Your task to perform on an android device: Open the ColorNote app and Make a new note with the title Books and enter Bhagavad Geeta in the note body
Image 0: 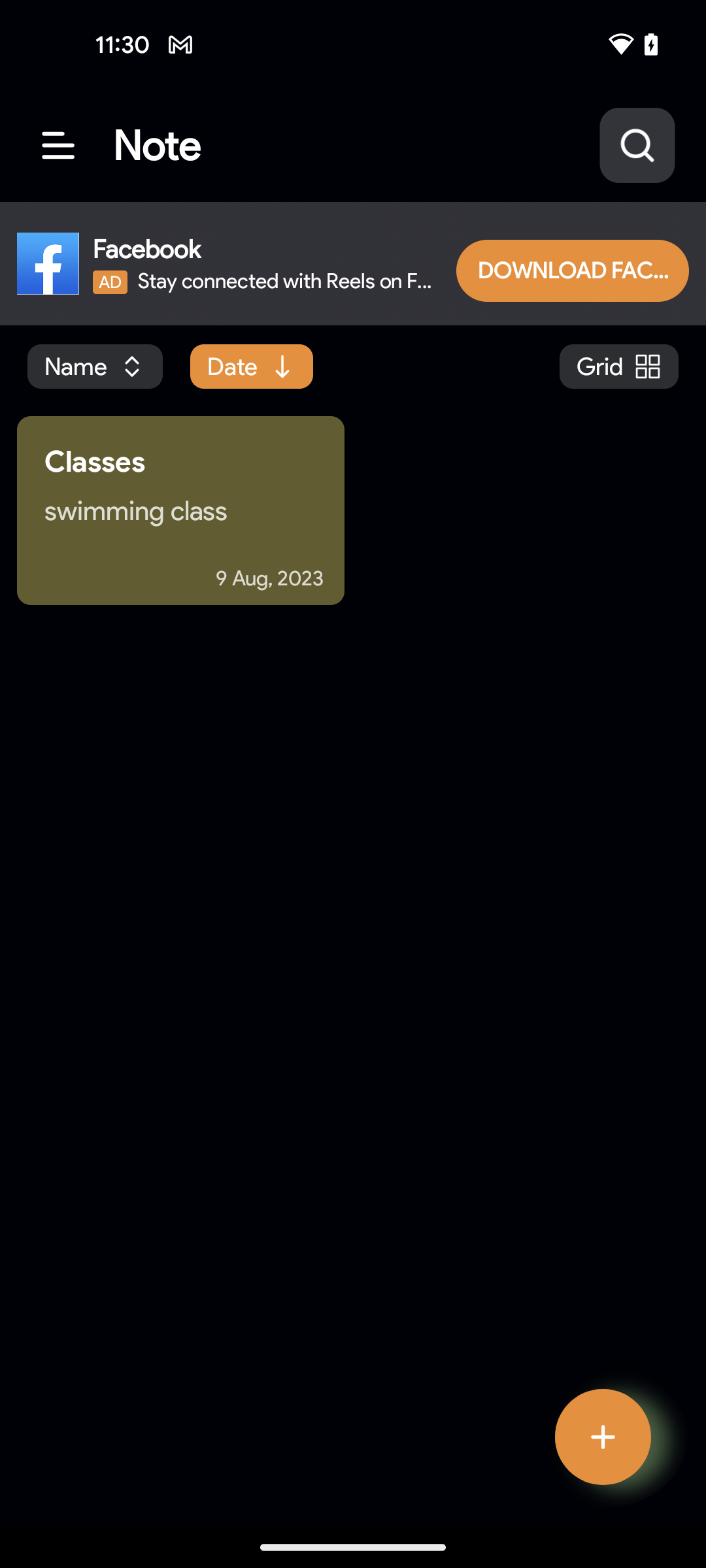
open the ColorNote app
Step 0: open app "ColorNote"
Image 1: 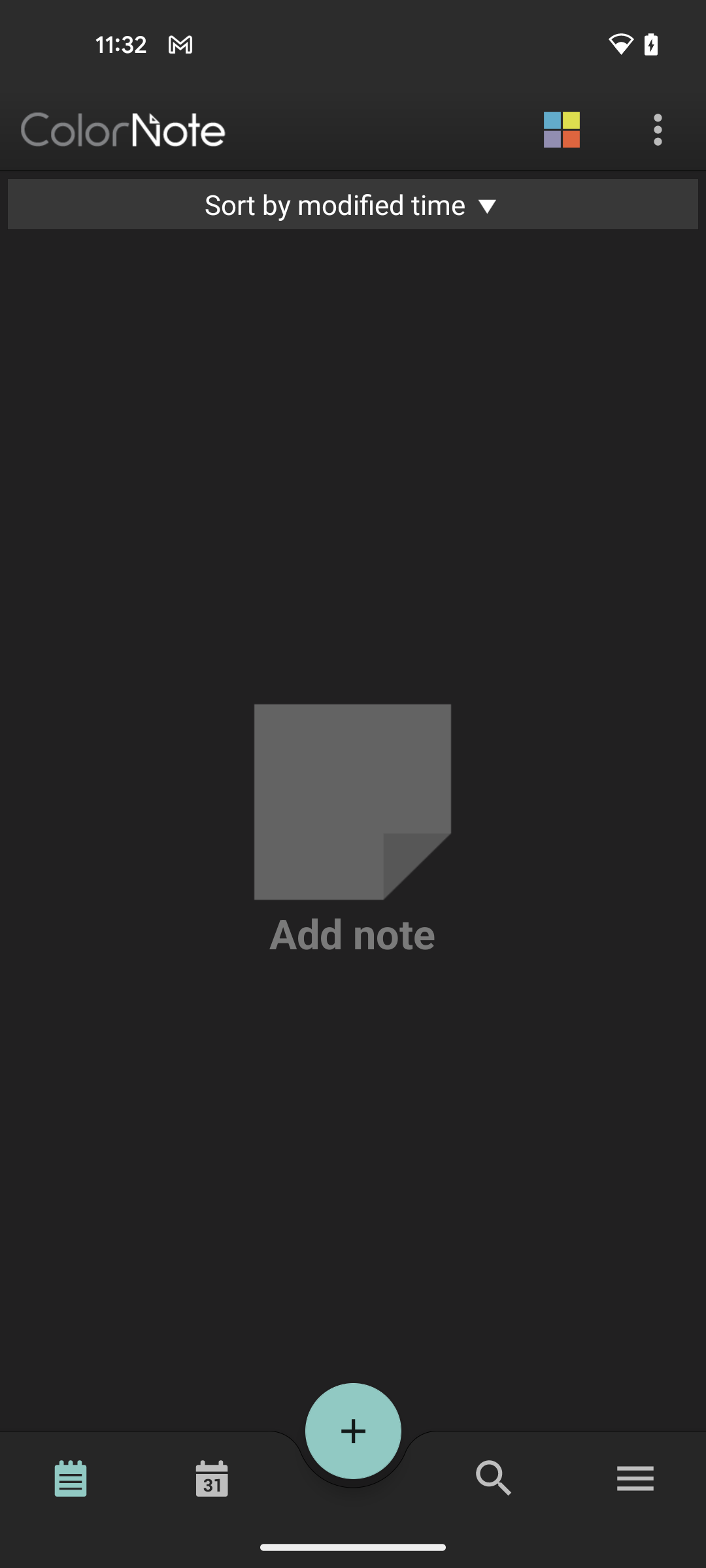
click on the Plus icon at the bottom of the screen
Step 1: click (353, 1431)
Image 2: 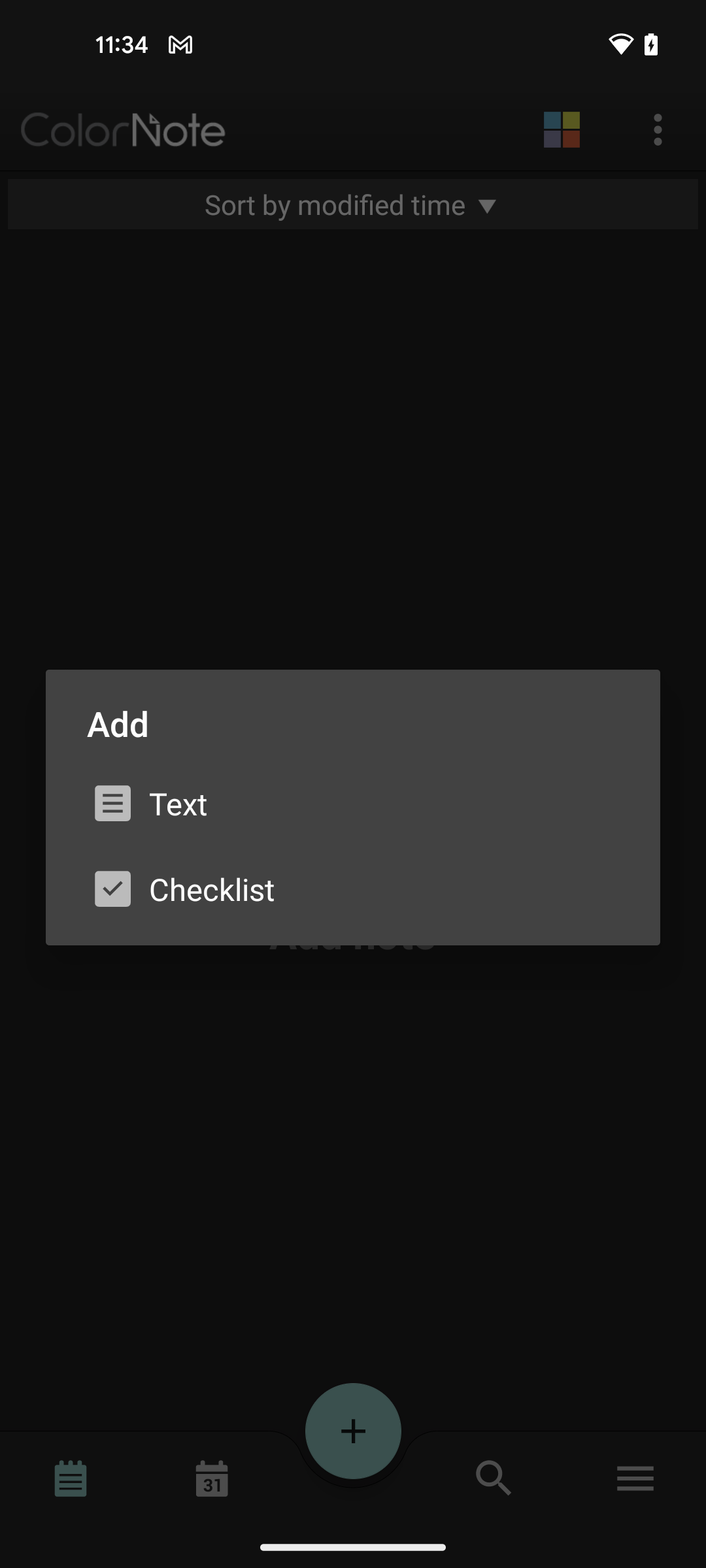
click on the Text option
Step 2: click (173, 803)
Image 4: 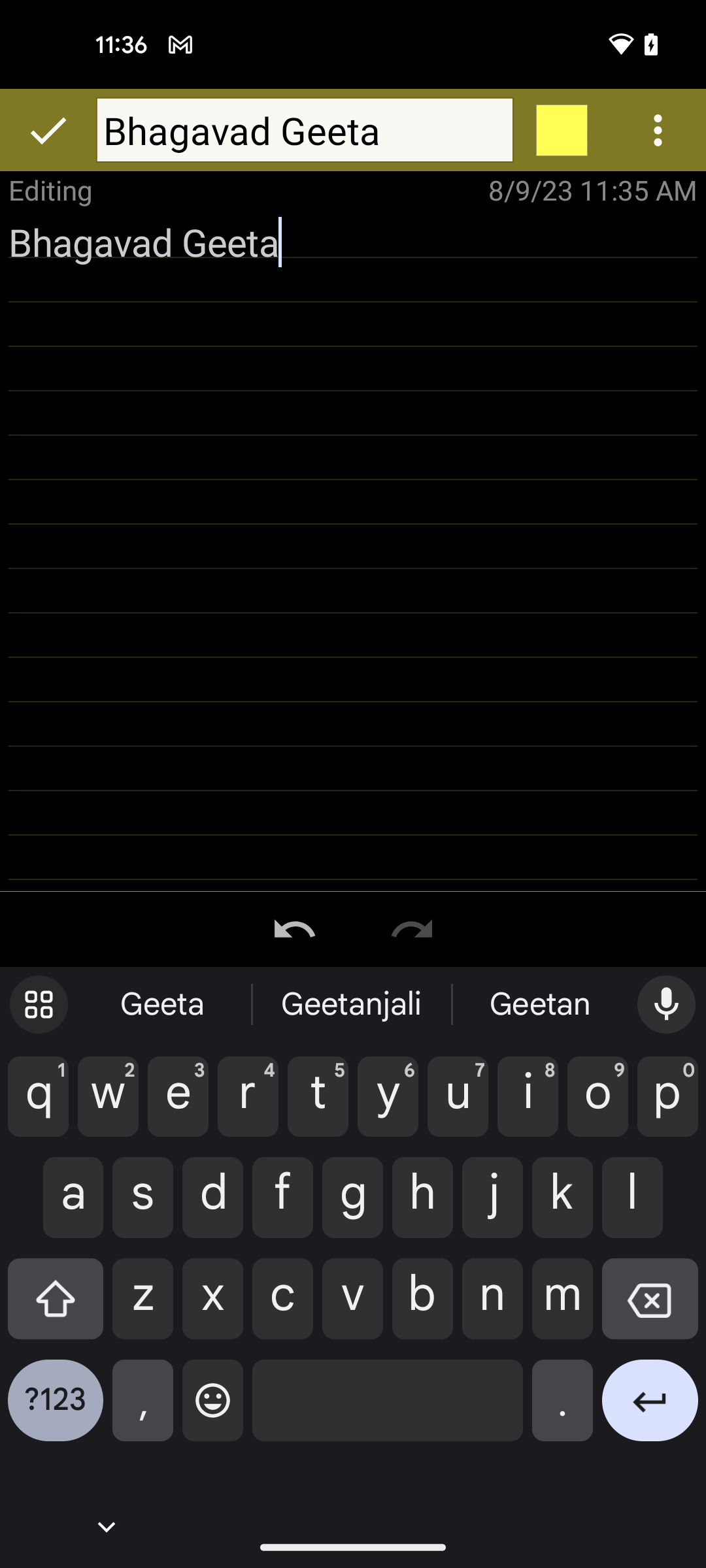
click on the Tittle section
Step 4: click (305, 129)
Image 5: 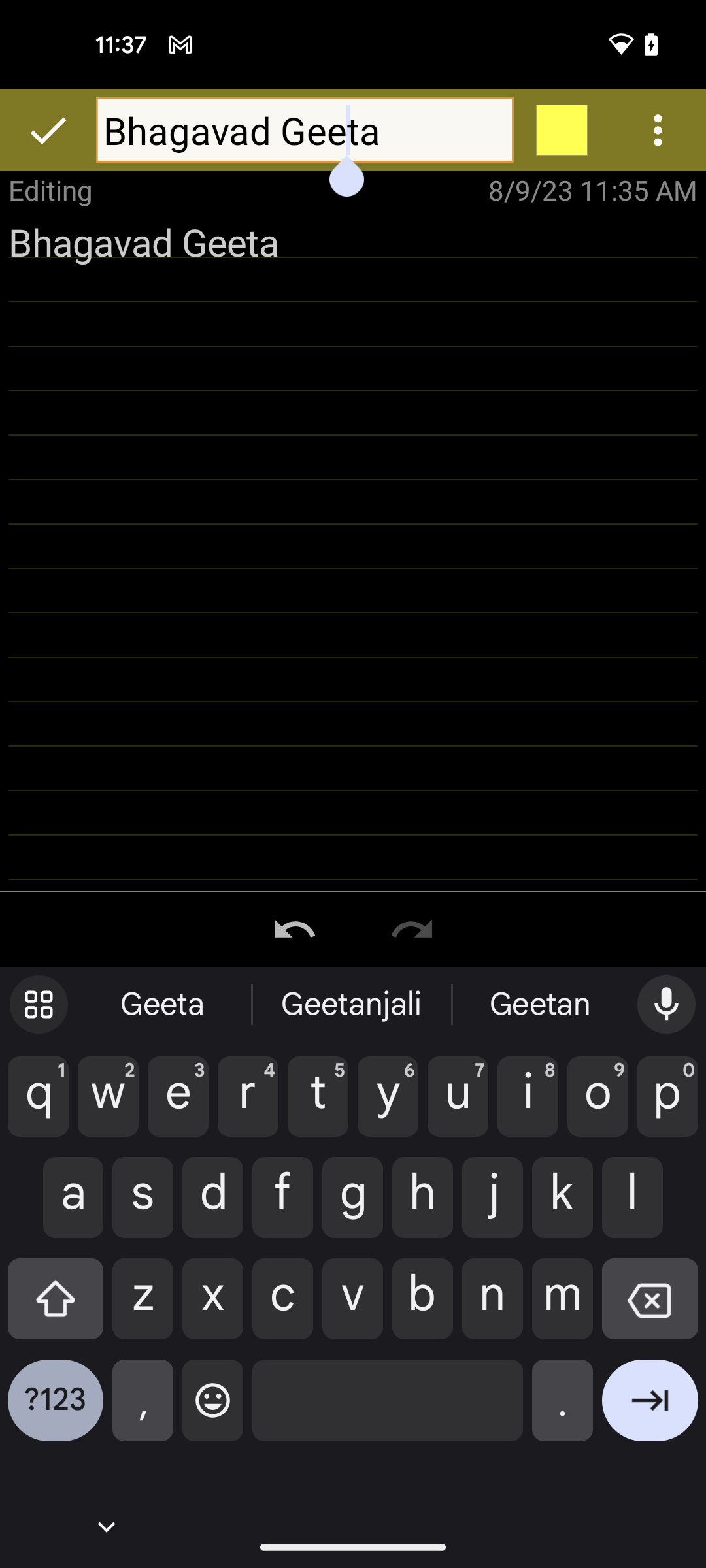
enter the title name Books
Step 5: type "Books"
Image 6: 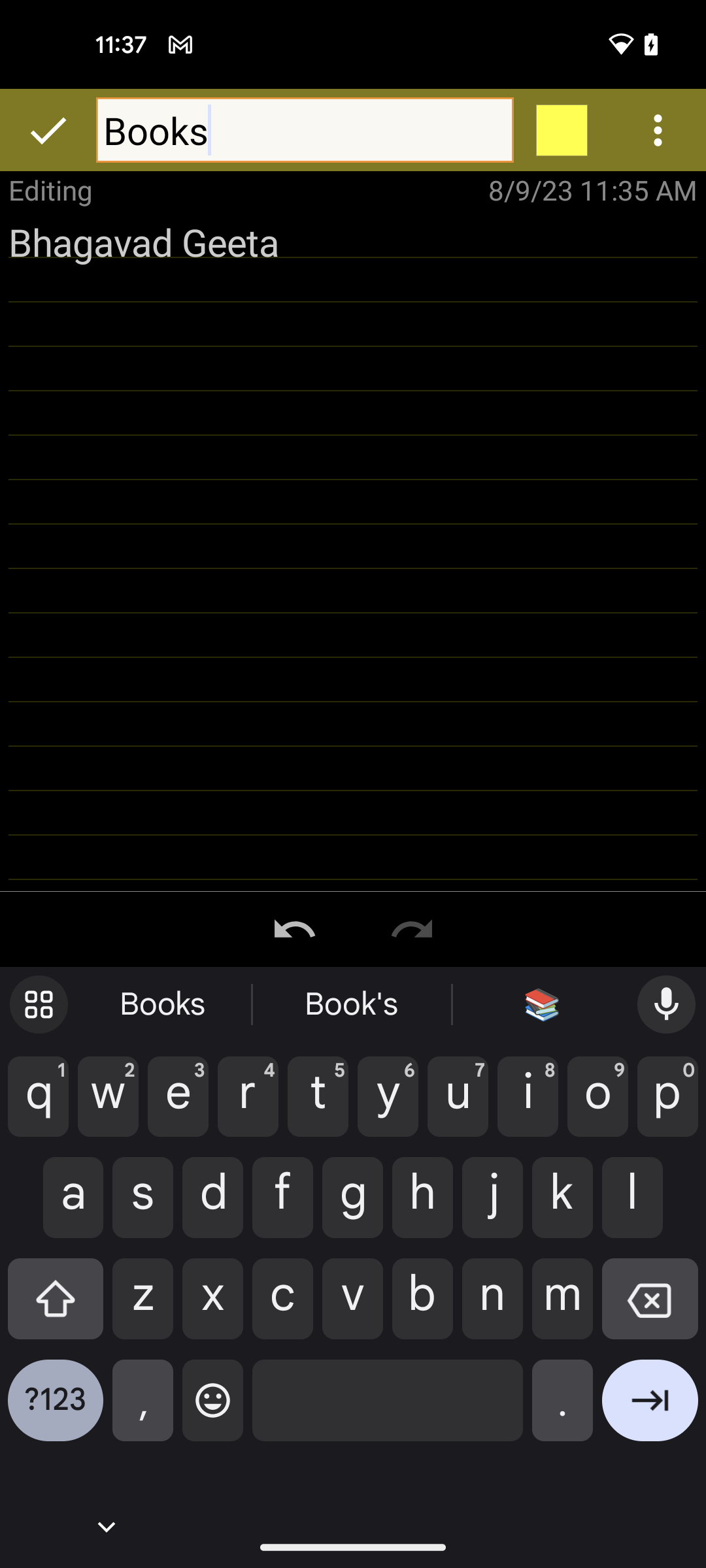
click on the tick icon at the top left corner of the screen
Step 6: click (45, 131)